Your task to perform on an android device: In the Weather and Radar app. Go through the map and view the Nagpur weather.
Image 0: 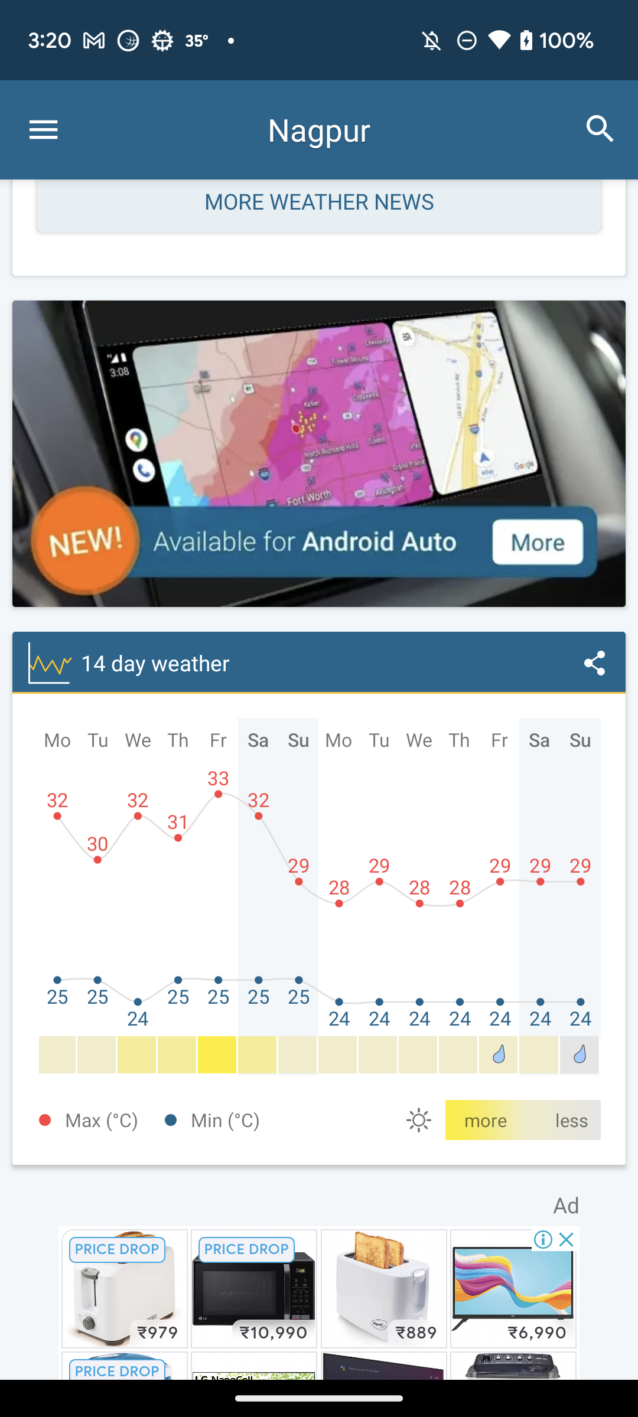
Scroll down to view the Weather Map
Step 0: scroll up
Image 1: 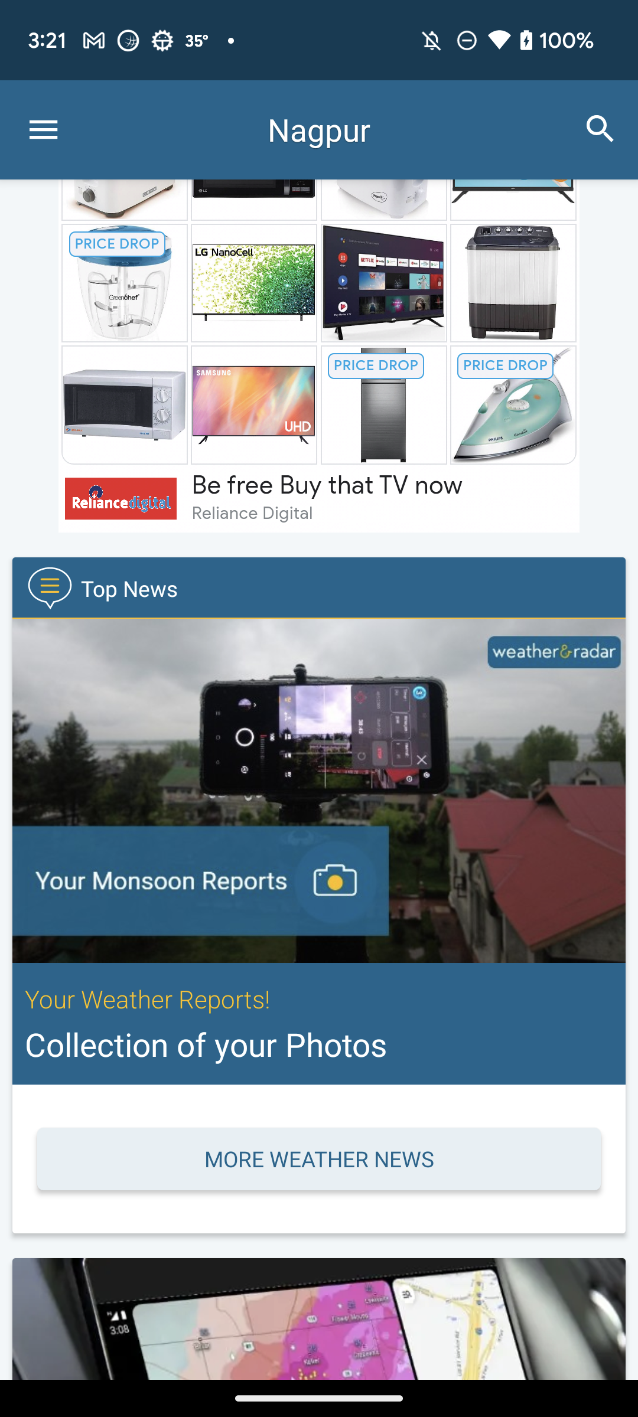
Scroll down to view the Weather Map
Step 1: scroll up
Image 2: 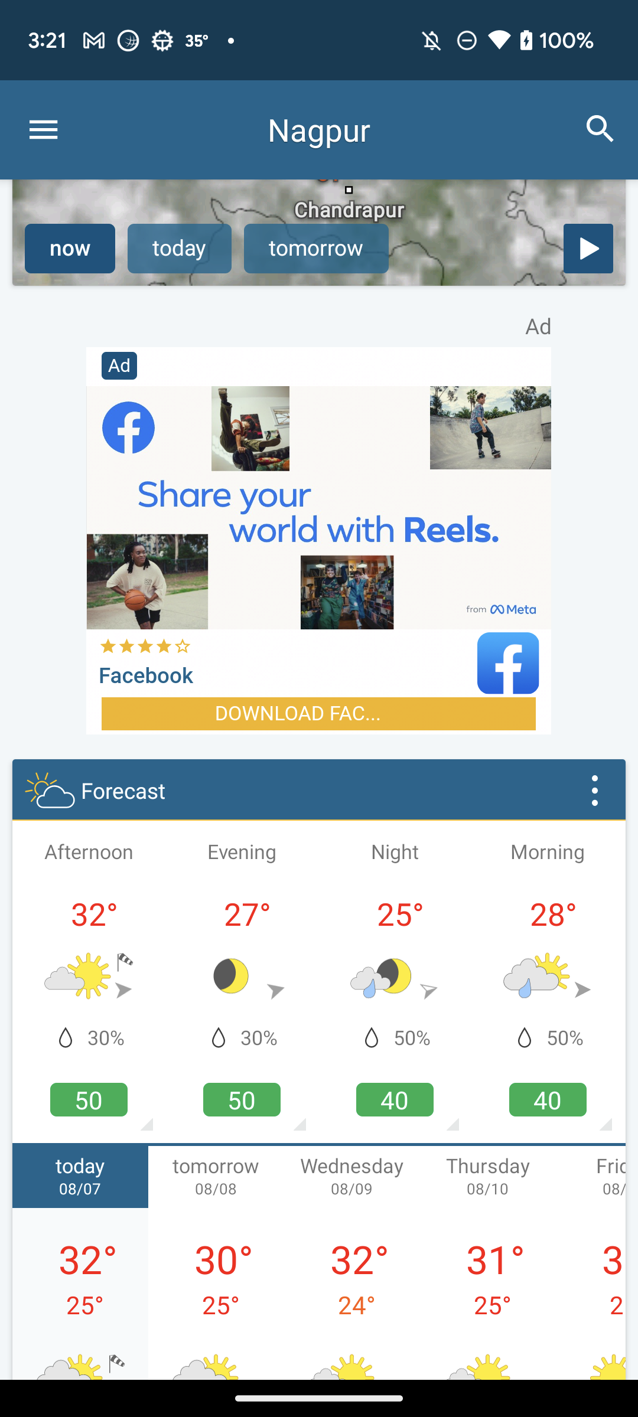
Scroll down to view the Weather Map
Step 2: scroll up
Image 3: 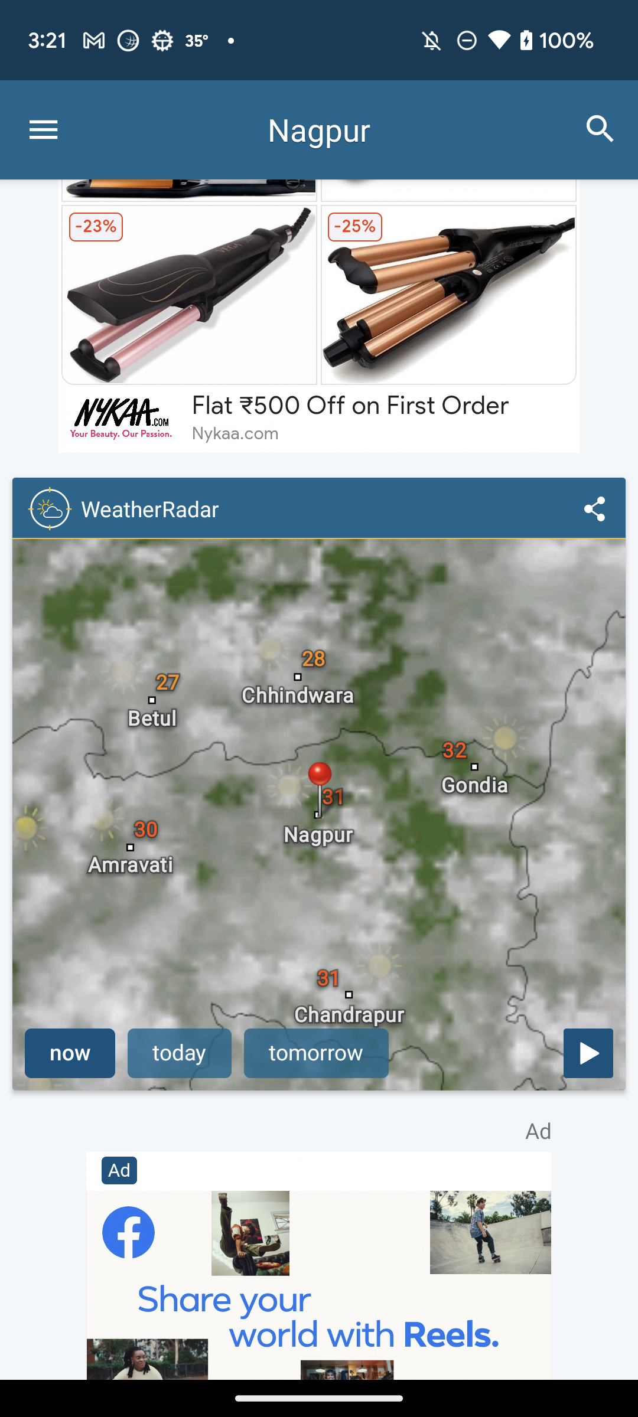
Click on the WeatherRadar map to view the Nagpur weather
Step 3: click (343, 796)
Image 4: 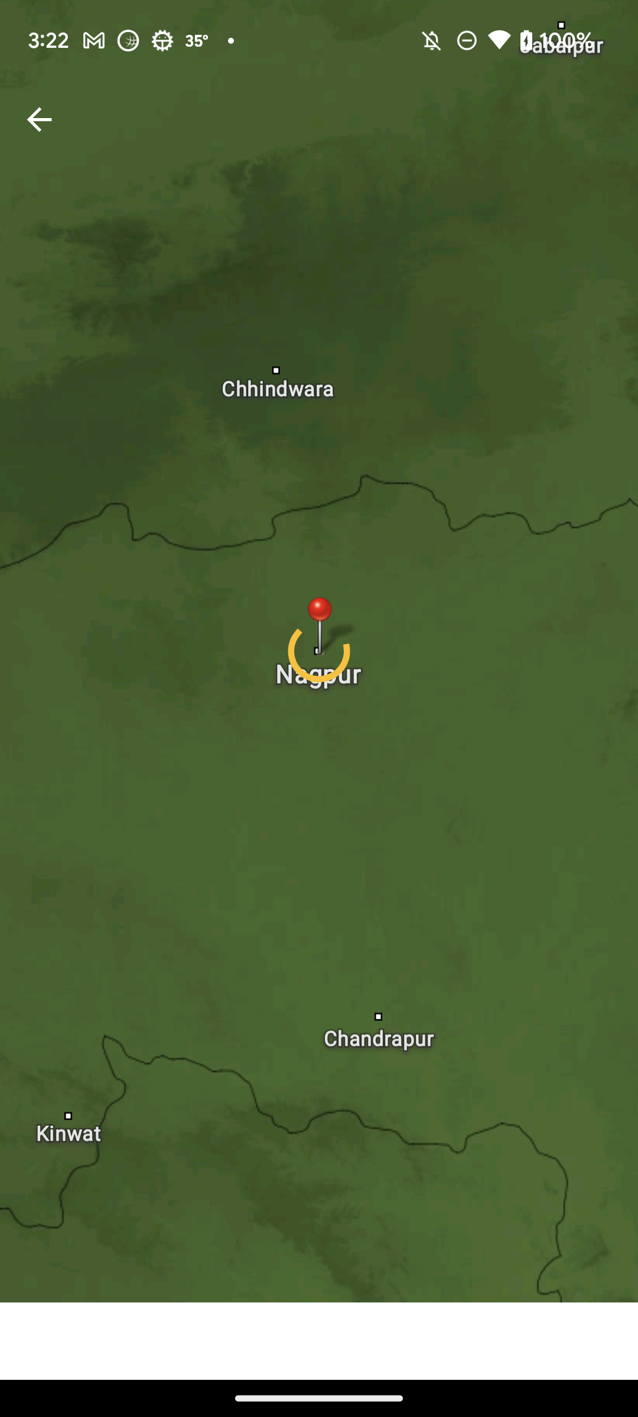
Click on the WeatherRadar map to view the Nagpur weather
Step 4: wait